Your task to perform on an android device: Study for the exam on the Khanacadmy app.
Image 0: 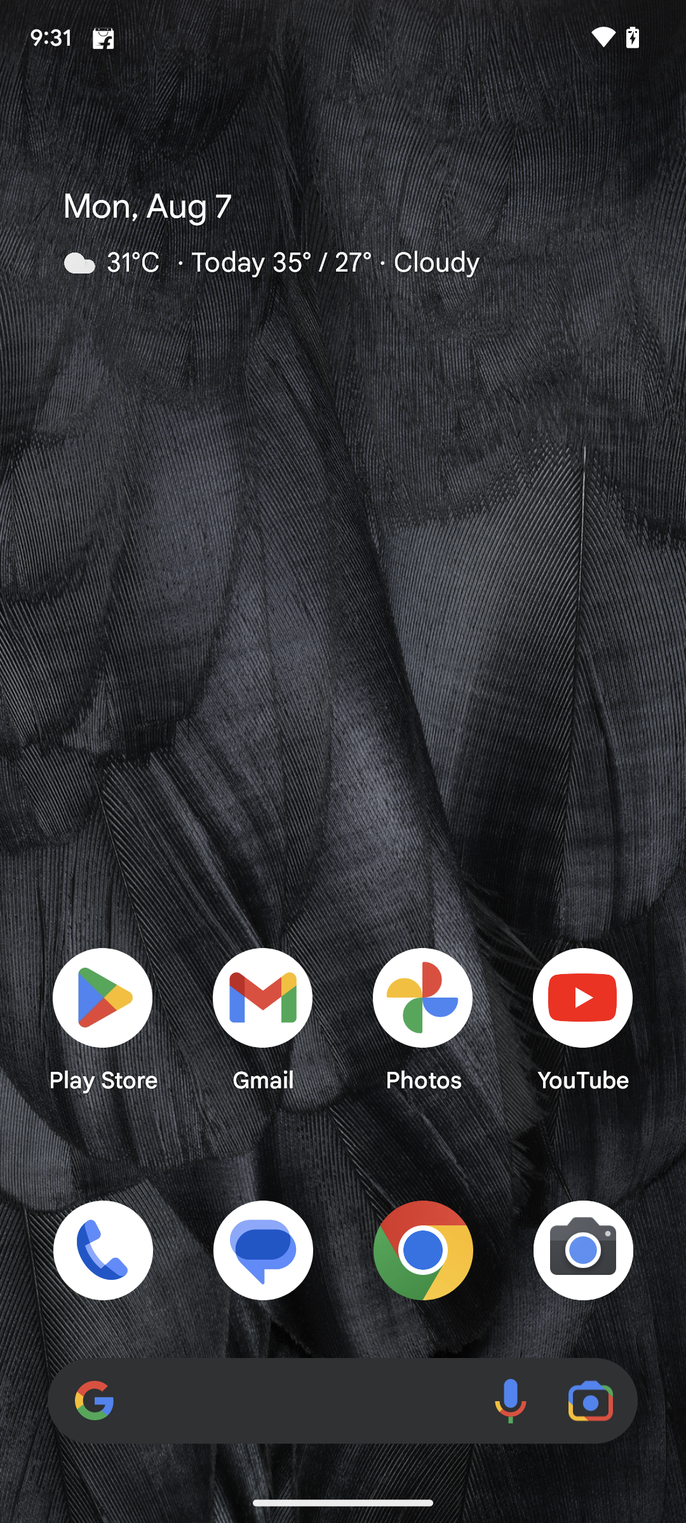
Open the Khanacadmy app.
Step 0: open app "Khan Academy"
Image 1: 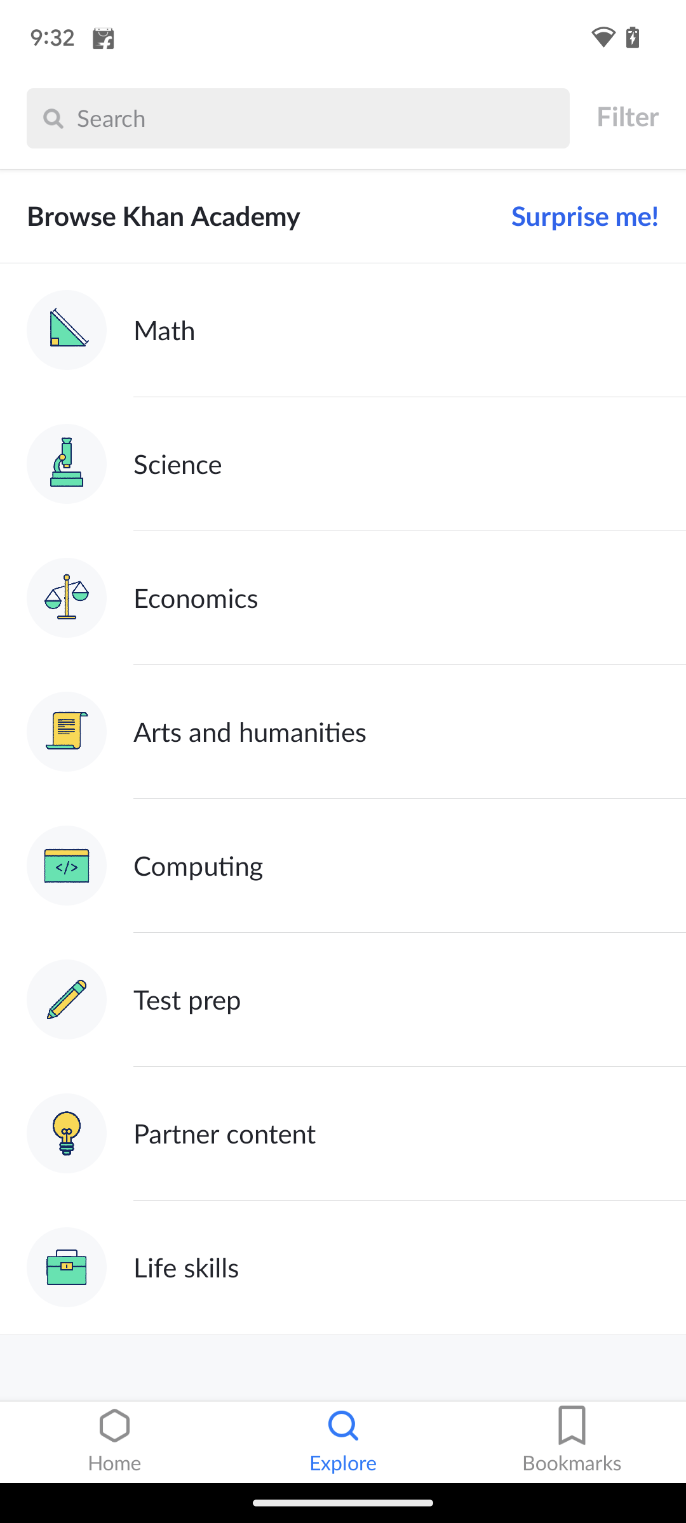
Tap on Test Preparation.
Step 1: click (382, 999)
Image 2: 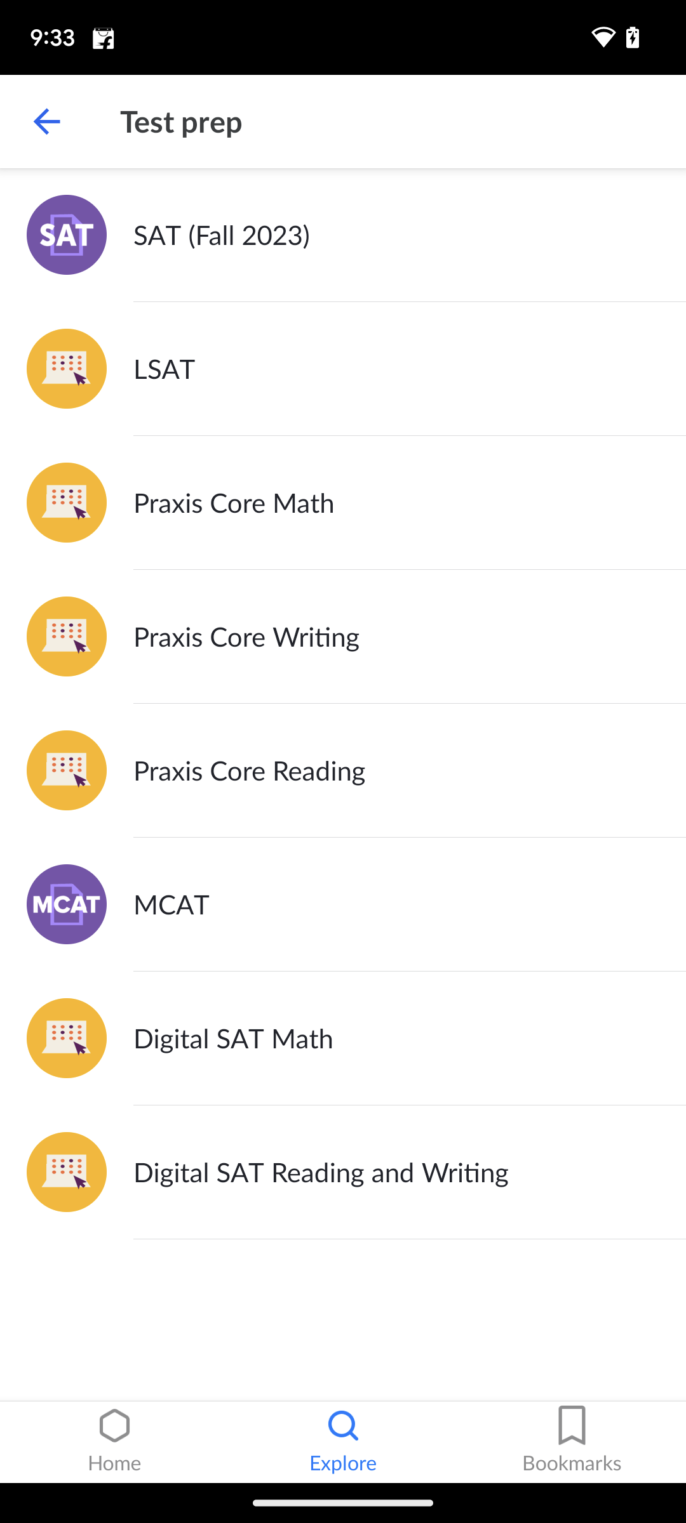
Tap on Praxis Core Math, which is present on screen.
Step 2: click (382, 503)
Image 4: 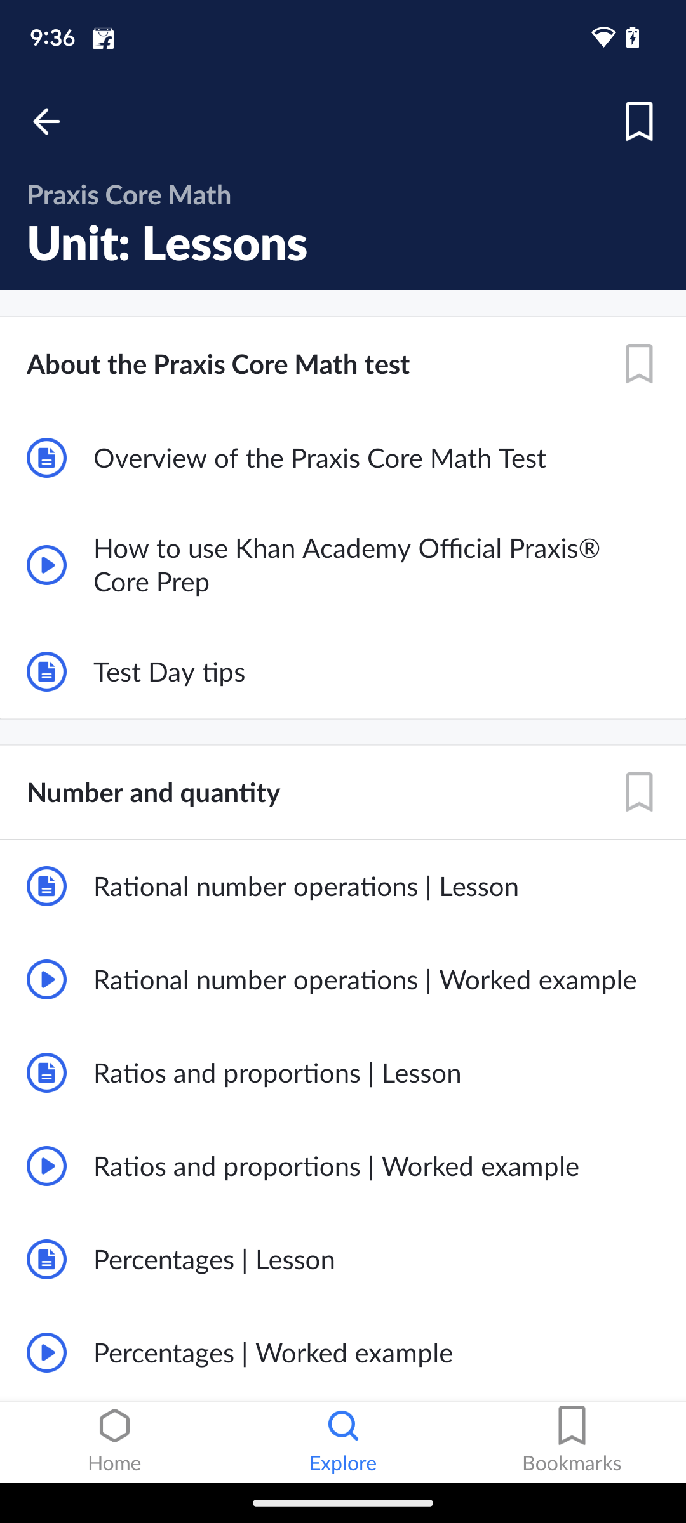
Click on the rational number operation.
Step 4: click (376, 886)